Your task to perform on an android device: I want to keep track of the ANG to GBP conversion rates on the All Currency Converter  app since I'm curious about the Ten-day exchange rates.
Image 0: 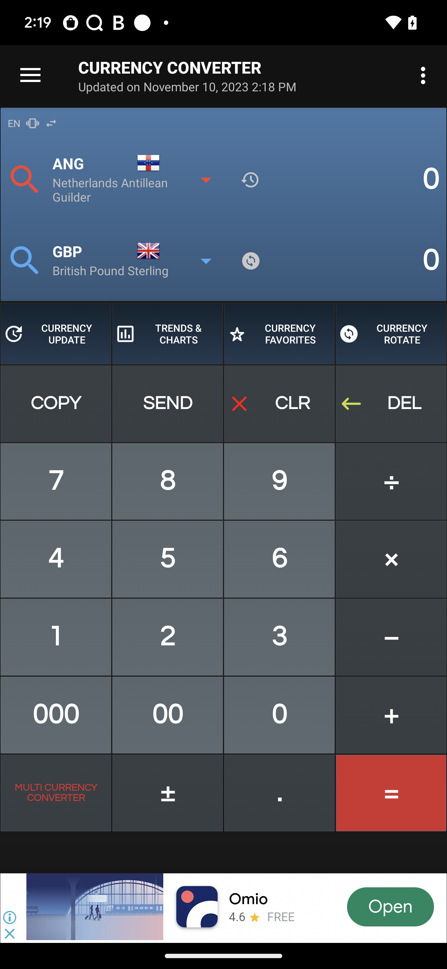
Click on the Trends&Charts icon to view the rates
Step 0: click (168, 334)